Your task to perform on an android device: Open the event of My Brother's Marriage and see the details about this event.
Image 0: 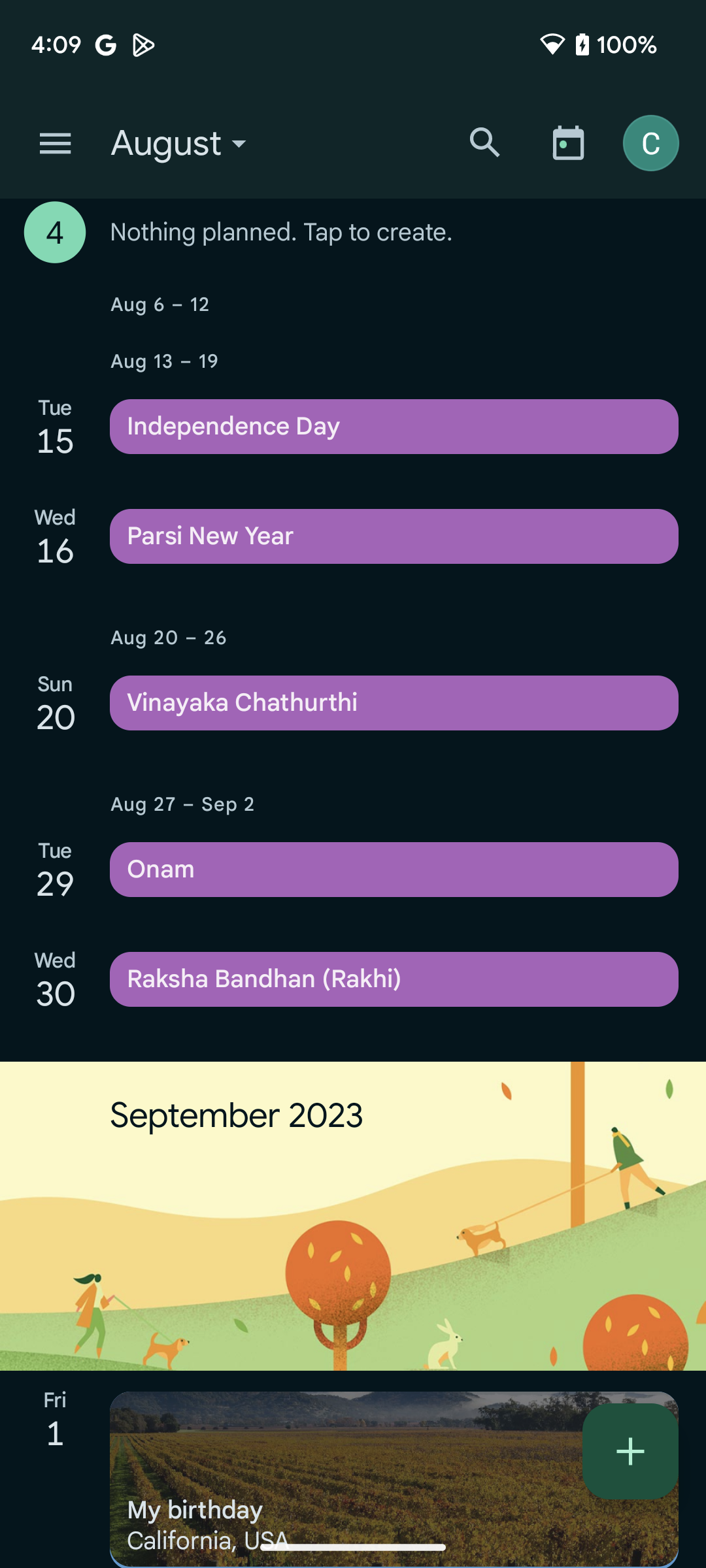
Scroll down to view the My Brother's Marriage event 
Step 0: scroll down
Image 1: 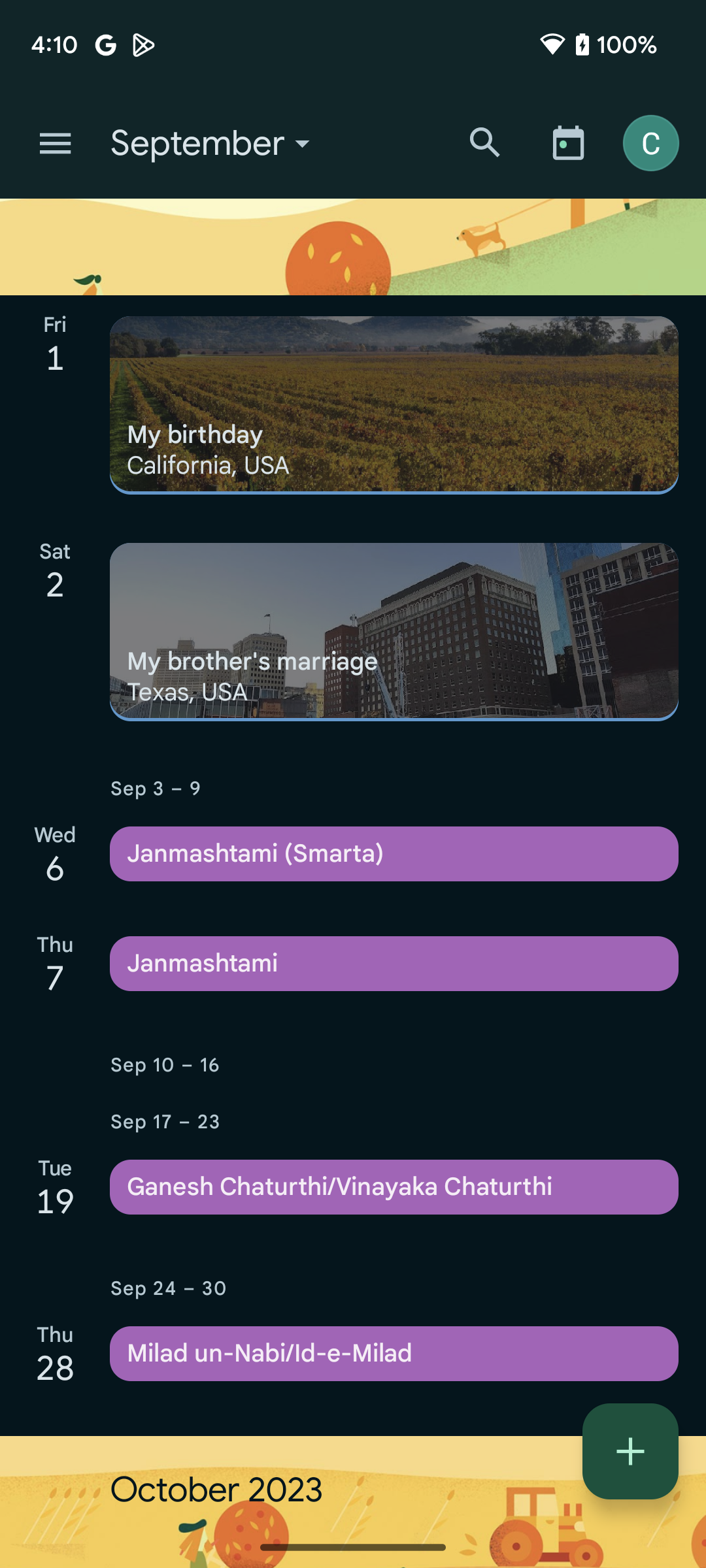
Click on the My brother's marriage event to open it 
Step 1: click (394, 632)